Your task to perform on an android device: In the amazon app compare the prices of wear lusso women's pullover sweater relaxed fit for winter swear with similar products
Image 0: 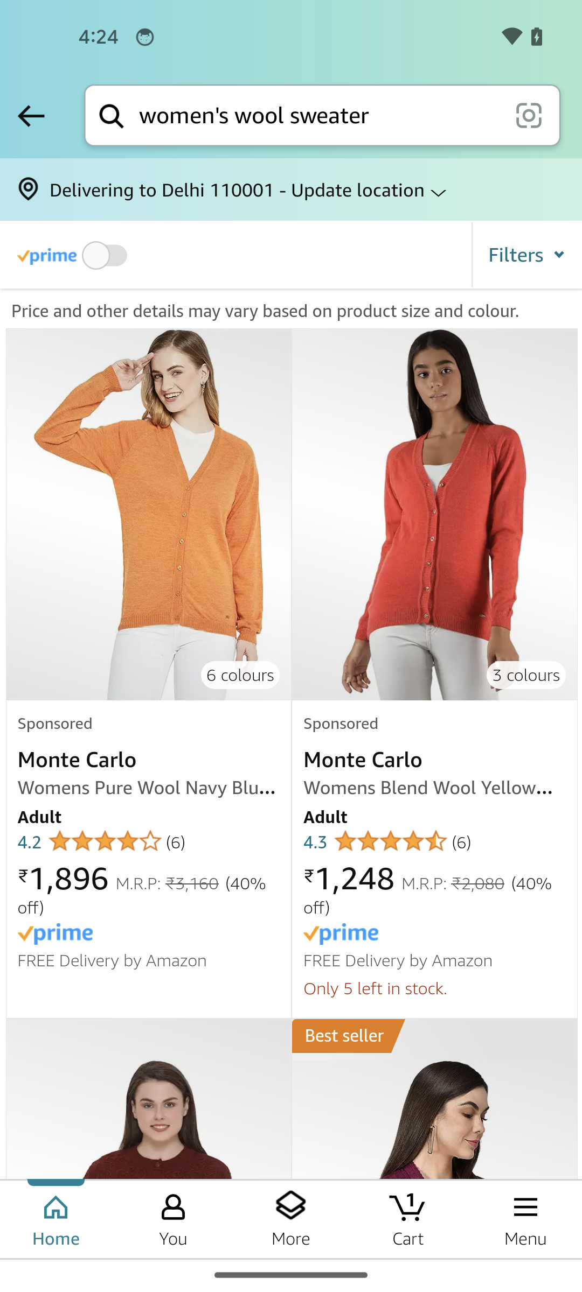
Swipe up to view the wear lusso women's pullover sweater option
Step 0: scroll left
Image 1: 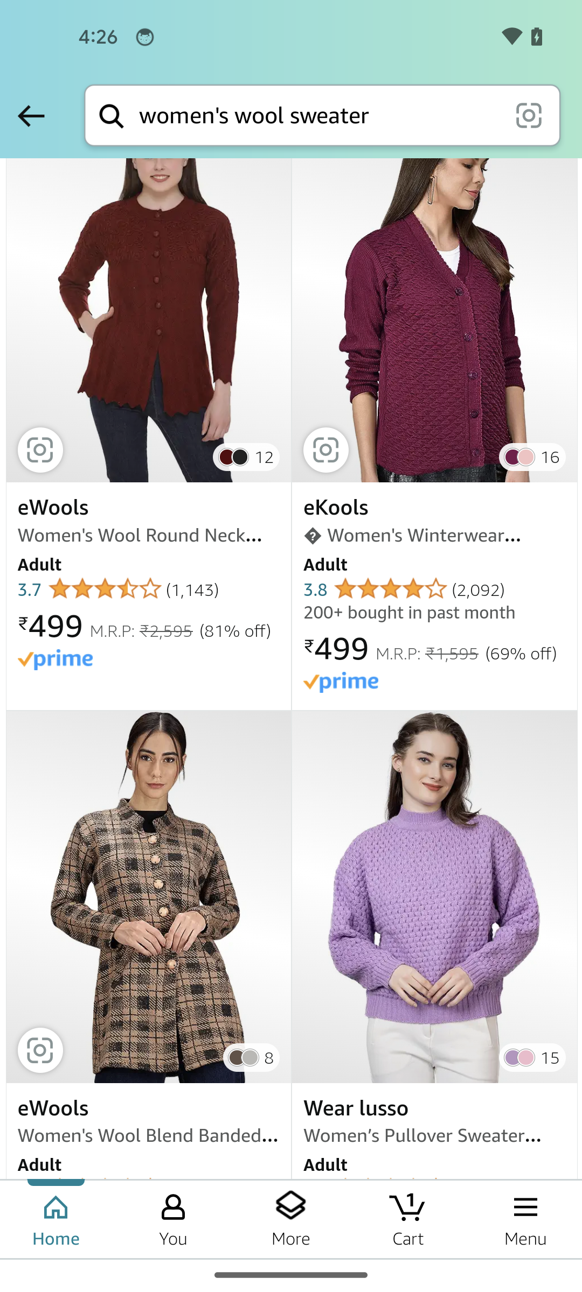
Tap on the wear lusso women's pullover sweater
Step 1: click (434, 897)
Image 2: 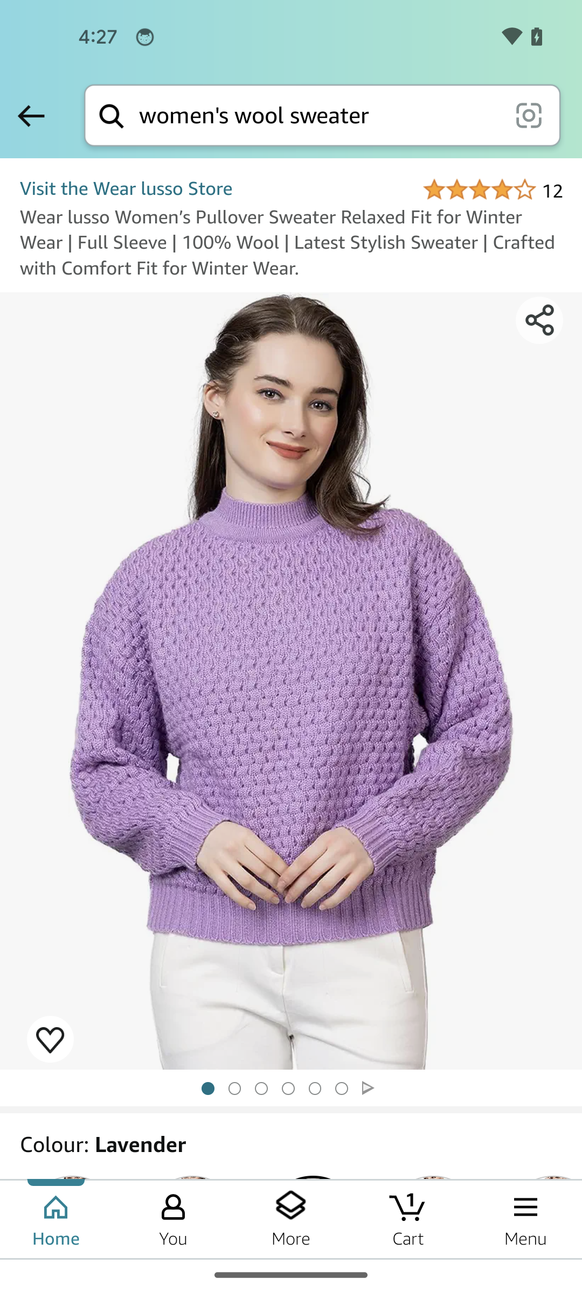
Swipe up to view the compare option
Step 2: scroll down
Image 3: 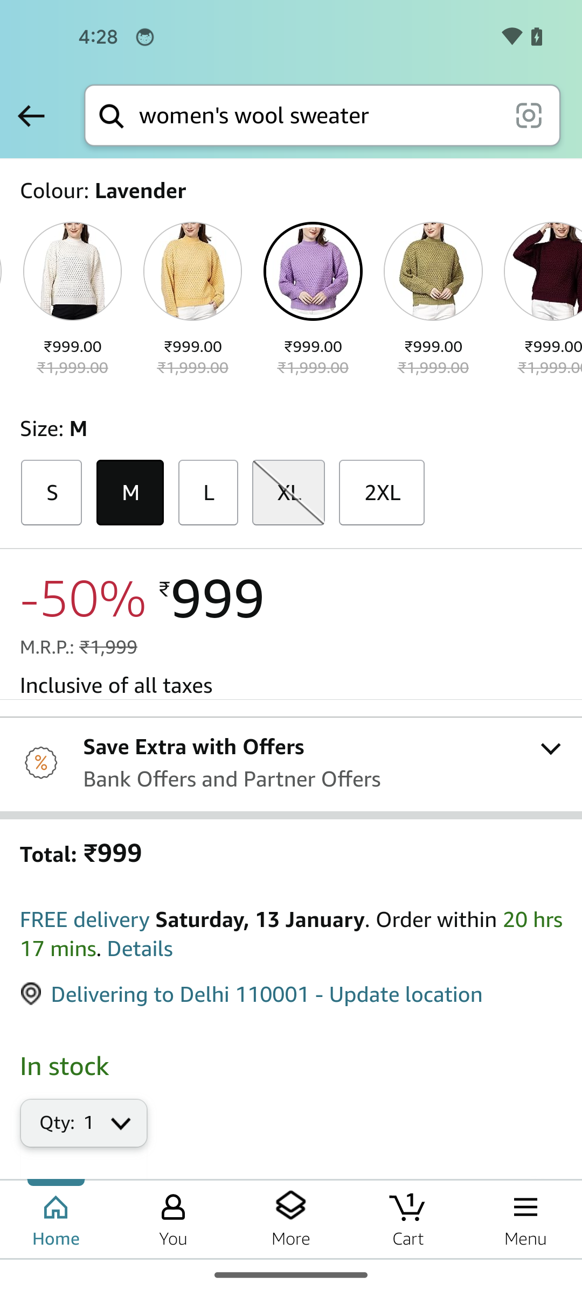
Swipe up to view the compare option
Step 3: scroll down
Image 4: 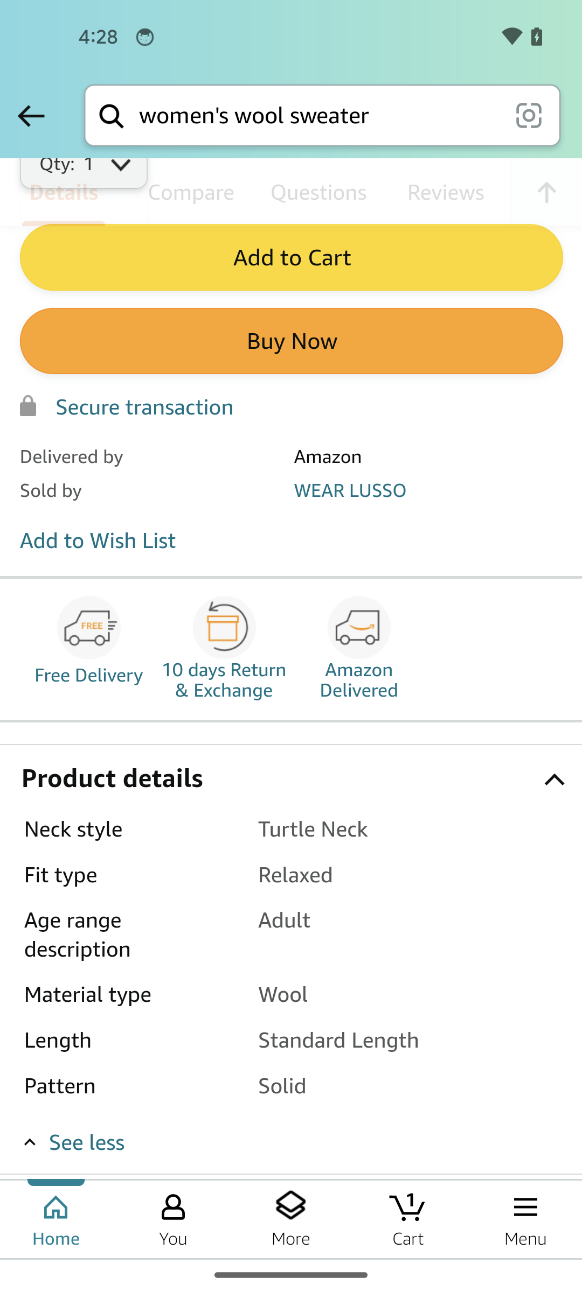
Swipe up to view the compare option
Step 4: scroll down
Image 5: 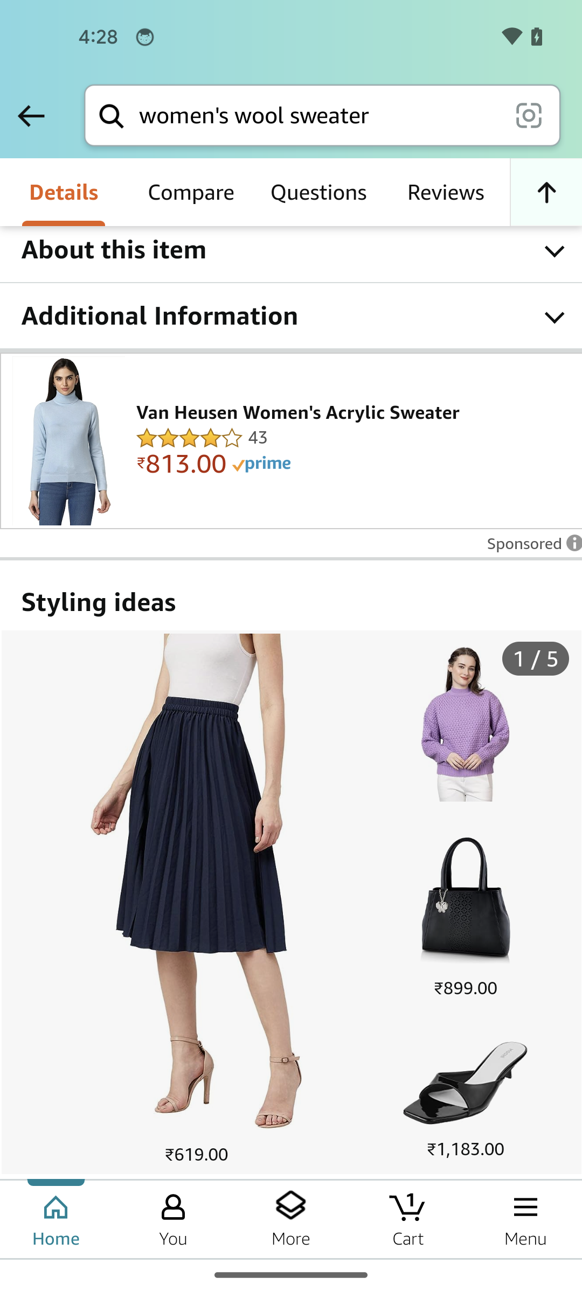
Tap on the compare option
Step 5: scroll left
Image 6: 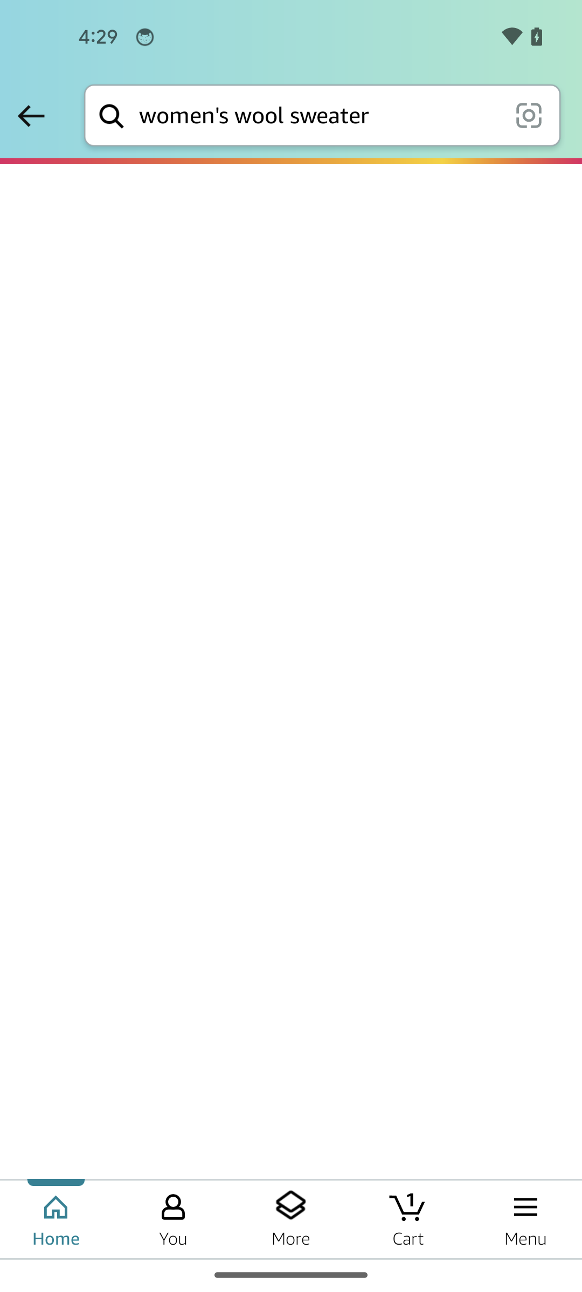
Tap on the compare option
Step 6: wait